Your task to perform on an android device: The dish is not selected yet. Show me the full menu card of this Le Voltaire restaurant
Image 0: 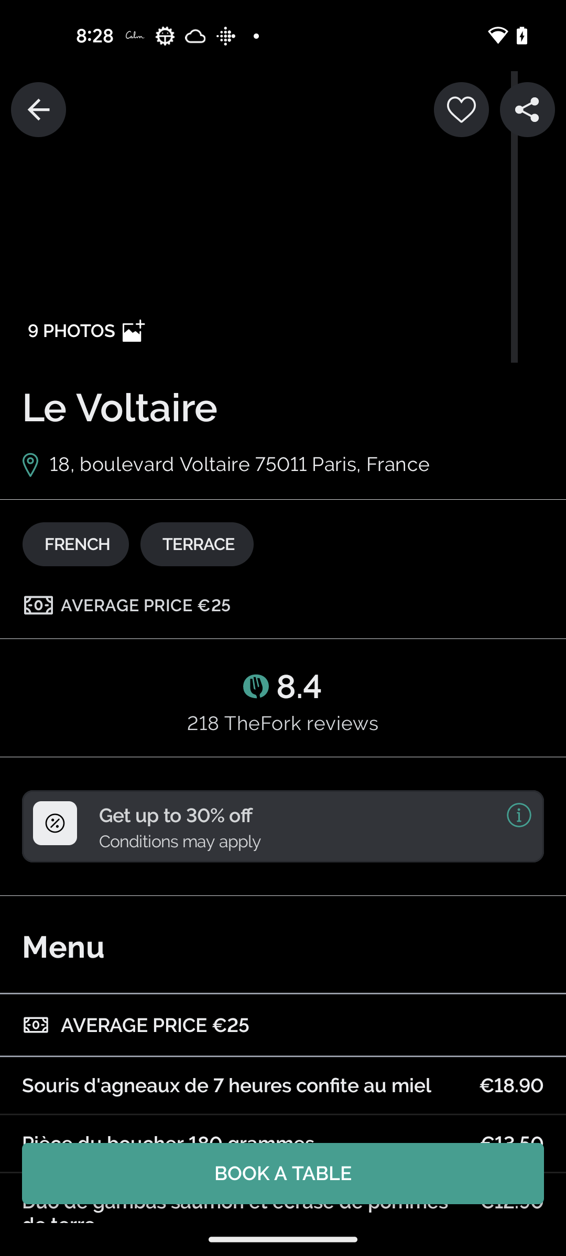
Scroll down to view the menu
Step 0: scroll down
Image 1: 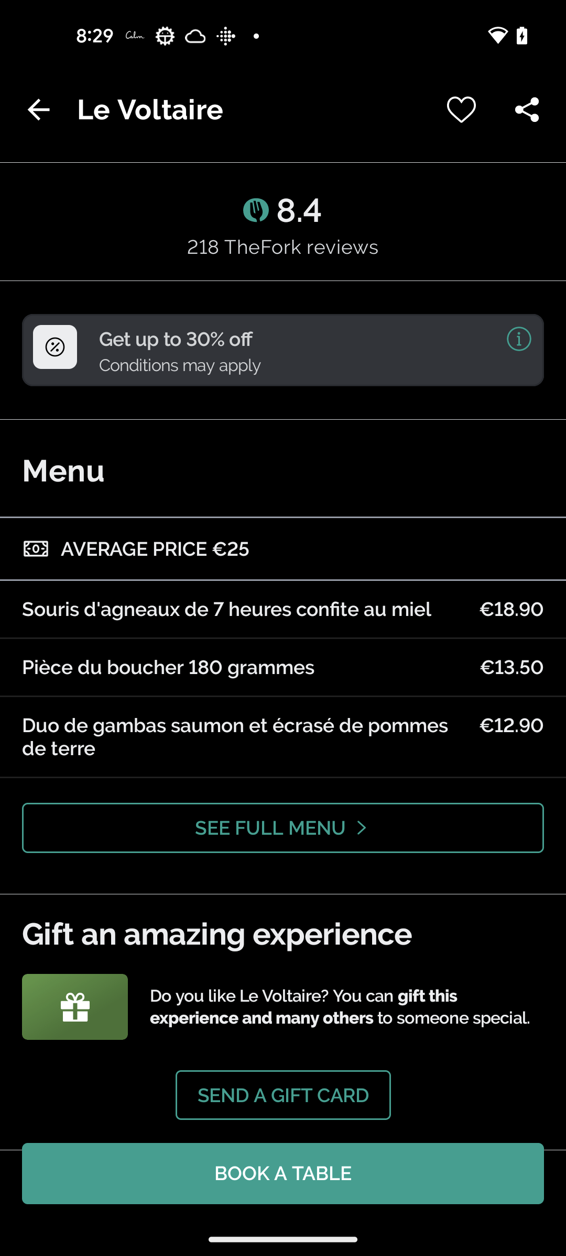
Click on the SEE FULL MENU button
Step 1: click (283, 827)